Your task to perform on an android device: Open the Cleartrip app, I am planning to create a Solo trip plan to Honolulu, Hawaii from Jan. 24, 2024 to Jan. 29, 2024 so I want to Find flights from Detroit to Honolulu, Hawaii for the same date for business class.
Image 0: 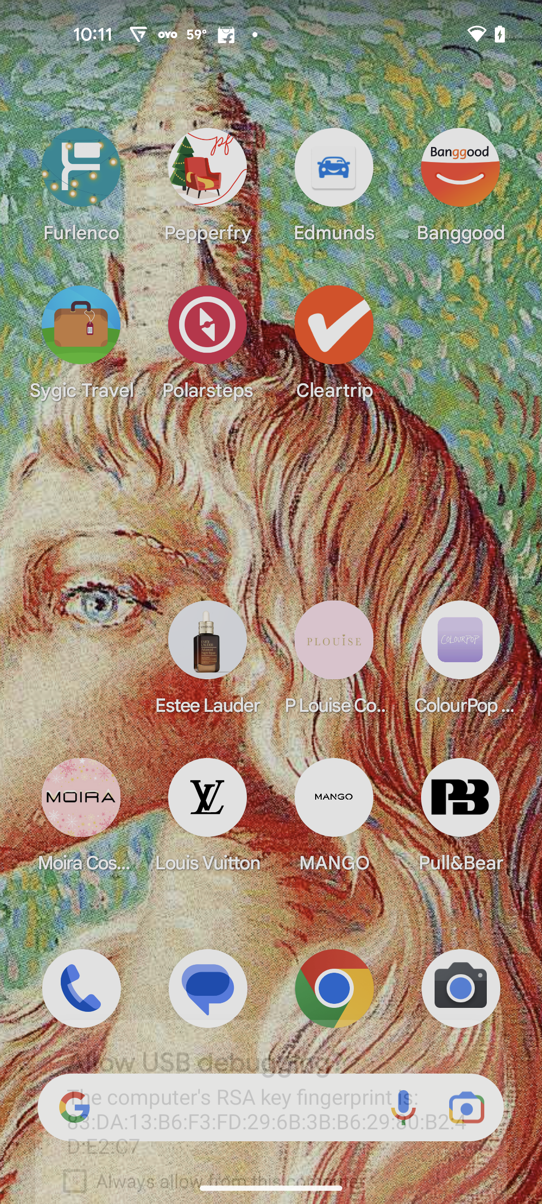
Open the Cleartrip app
Step 0: open app "Cleartrip"
Image 1: 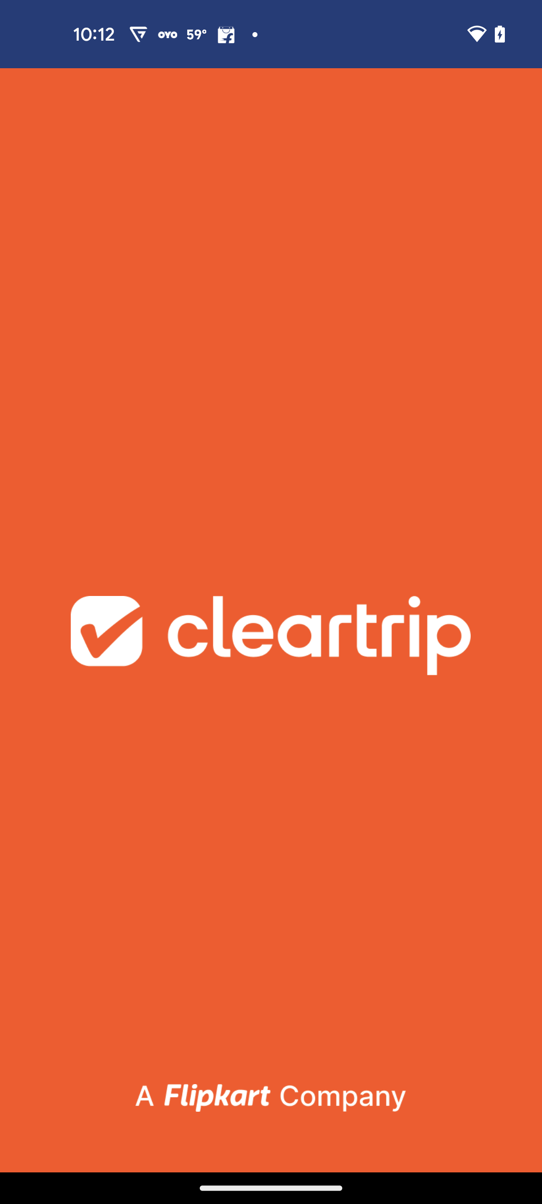
Open the Cleartrip app
Step 1: wait
Image 2: 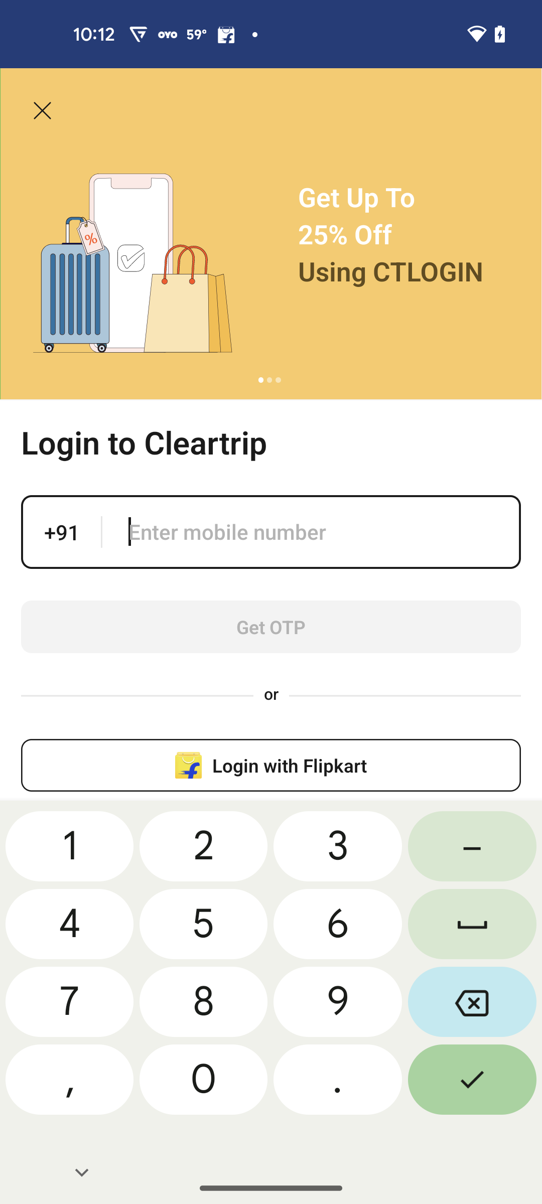
Click on the Close icon
Step 2: click (41, 112)
Image 3: 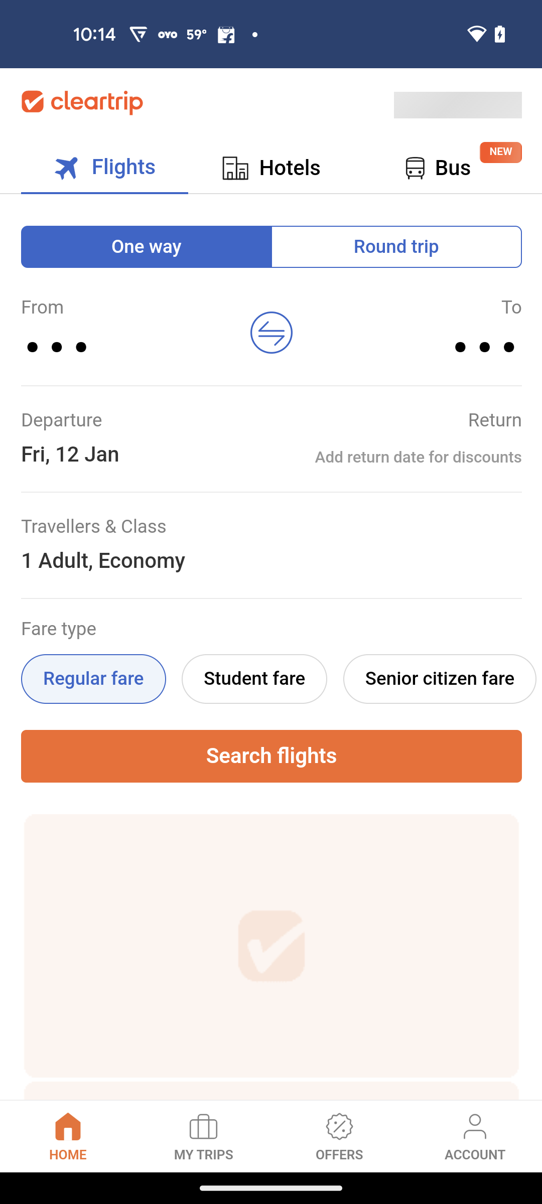
Click on the Close icon
Step 3: wait
Image 4: 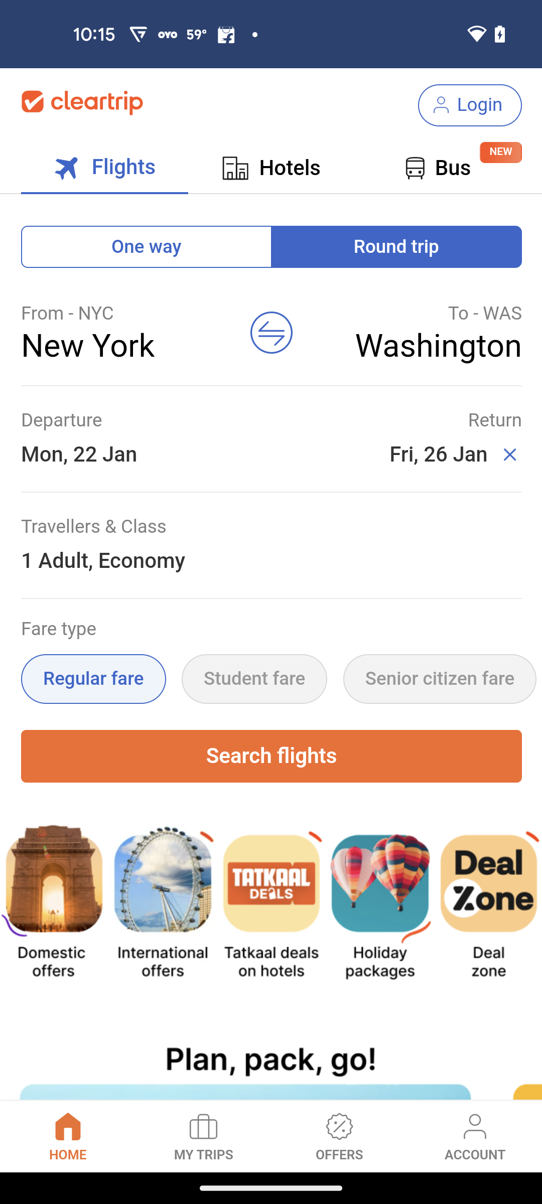
Click on the Departure city section
Step 4: click (120, 332)
Image 5: 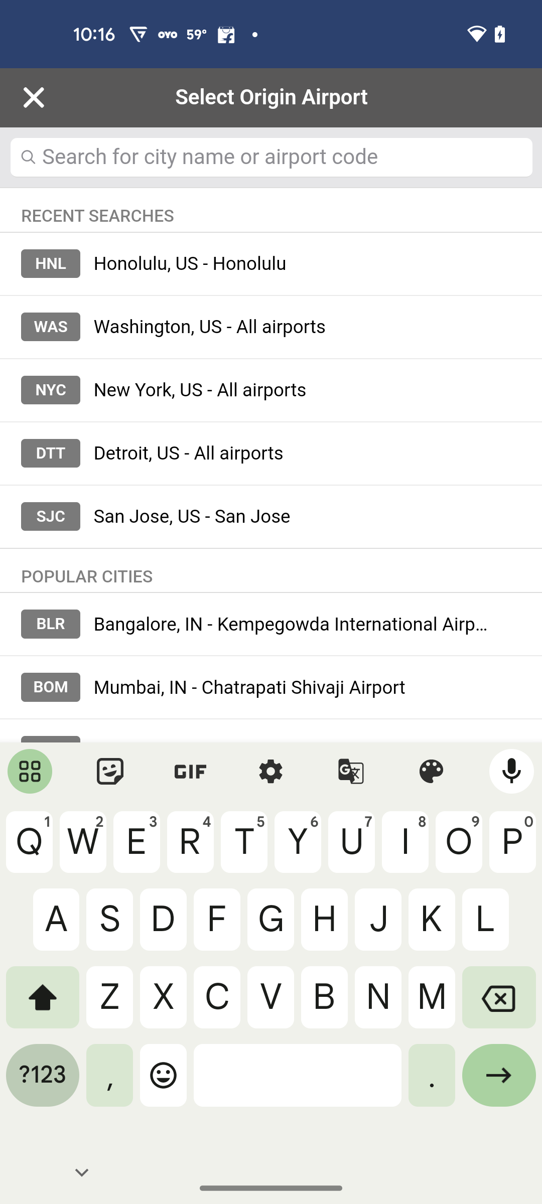
Search for Detroit city
Step 5: type "Detroit"
Image 6: 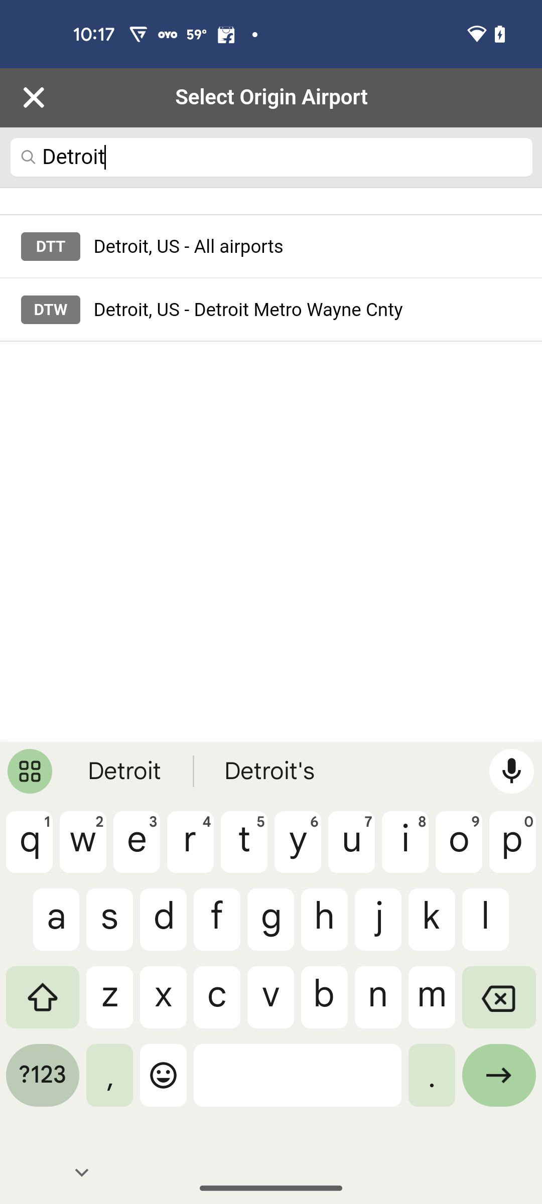
Click on the First search option
Step 6: click (146, 246)
Image 7: 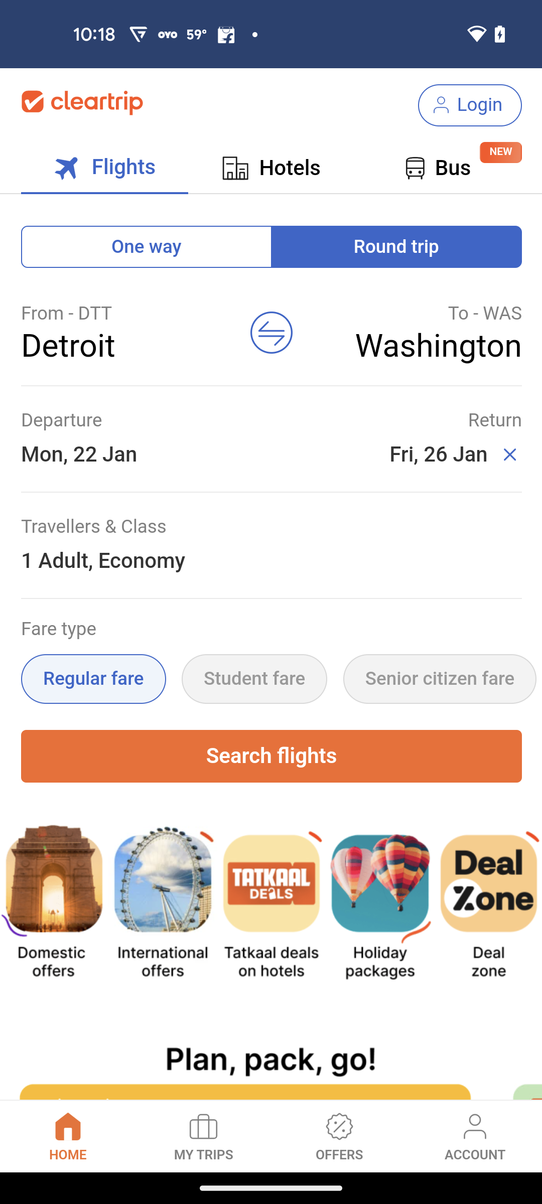
Click on the Arrival city section
Step 7: click (423, 332)
Image 8: 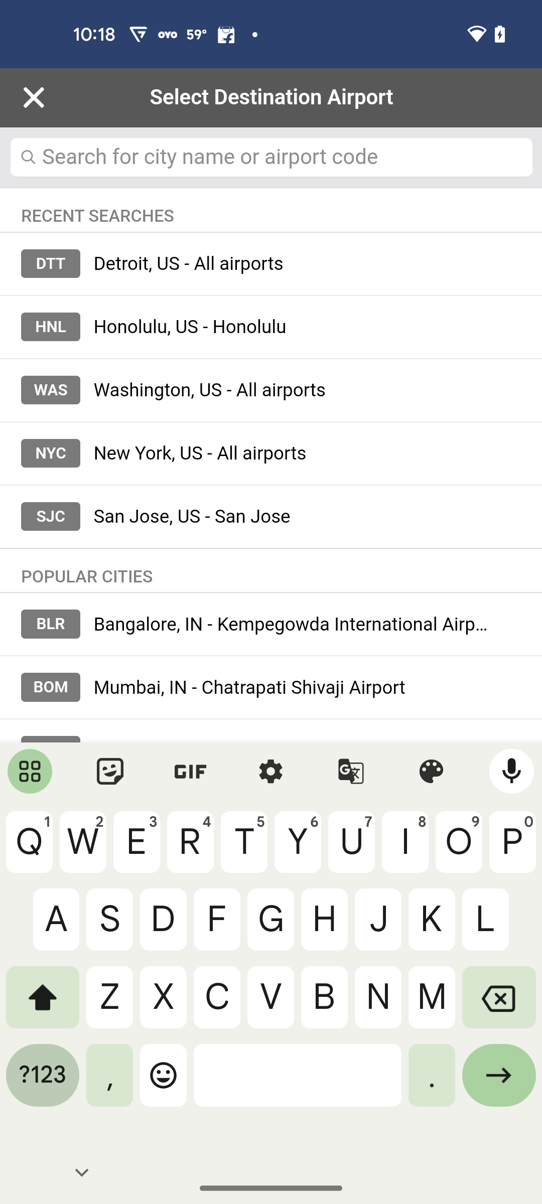
Search for Honolulu
Step 8: type "Honolulu"
Image 9: 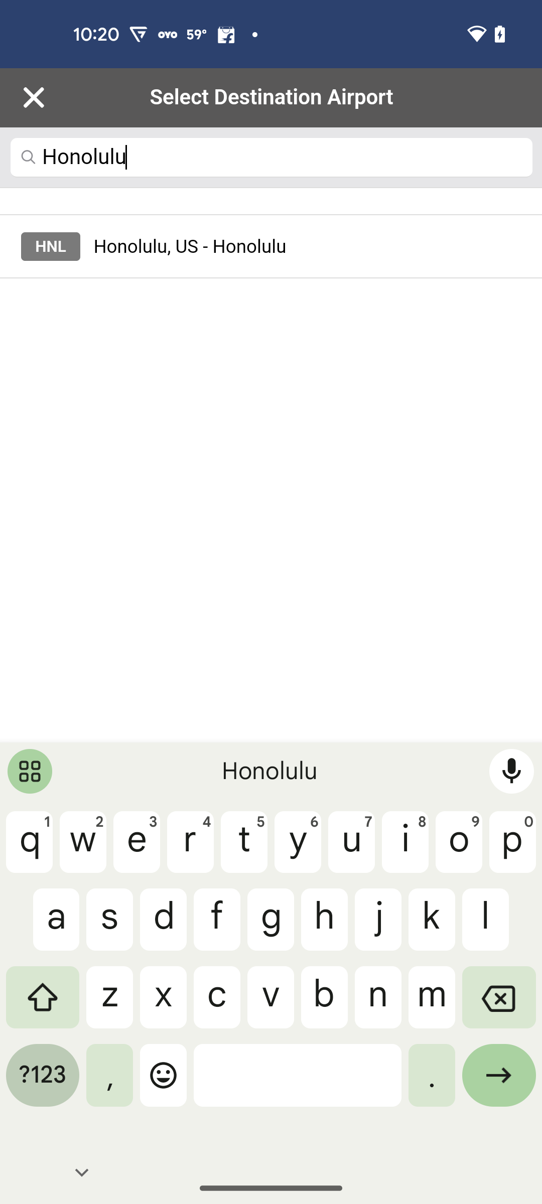
Select the first search result
Step 9: click (146, 246)
Image 10: 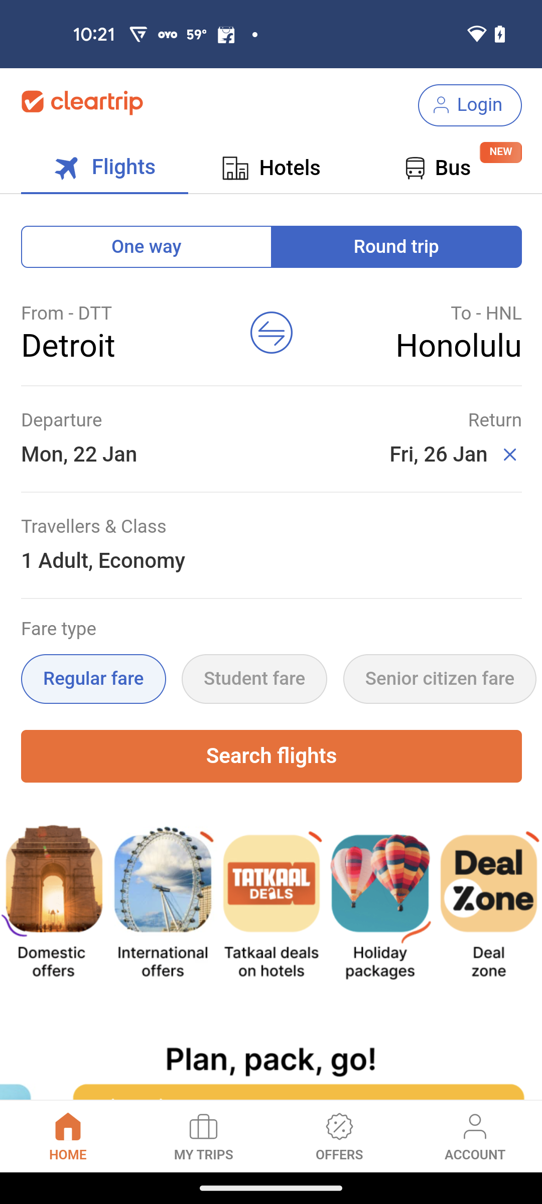
Click on the Departure date section
Step 10: click (136, 438)
Image 11: 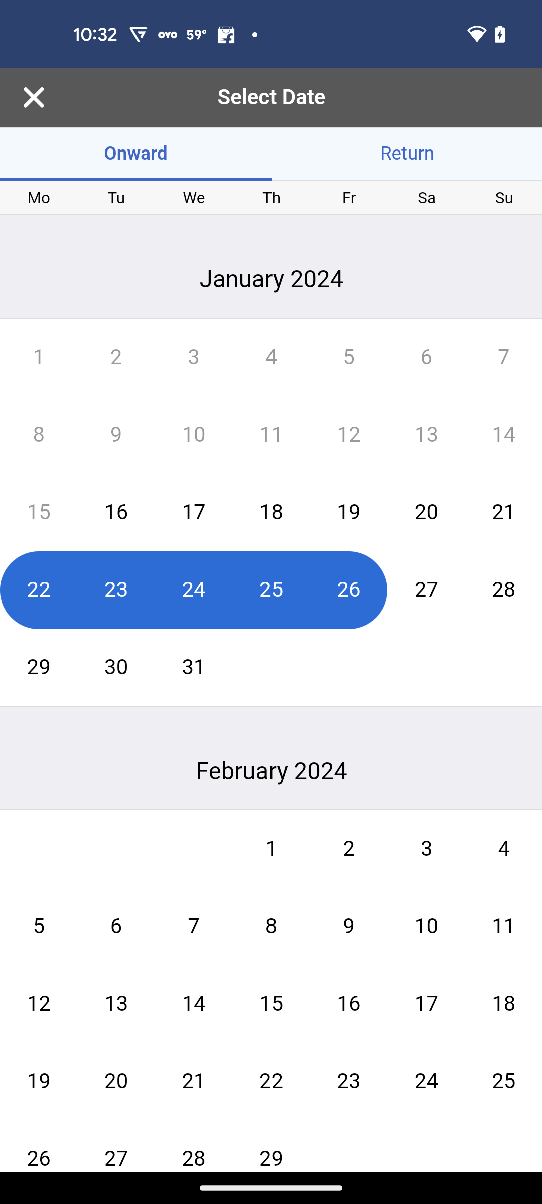
Select the Departure Date Jan. 24, 2024
Step 11: click (193, 590)
Image 12: 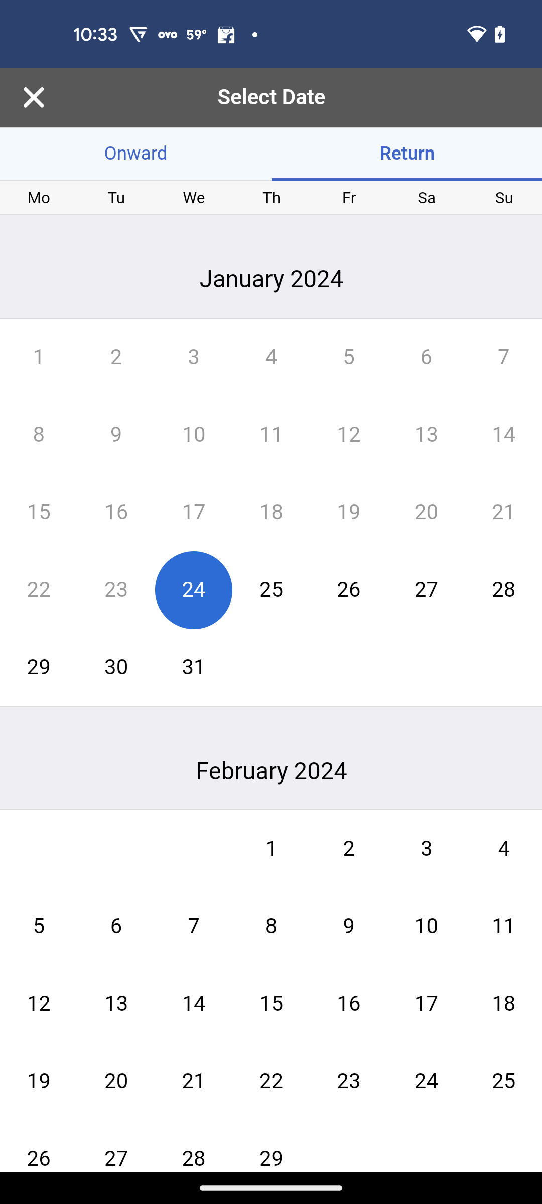
Select the Return Date Jan. 29, 2024
Step 12: click (39, 668)
Image 13: 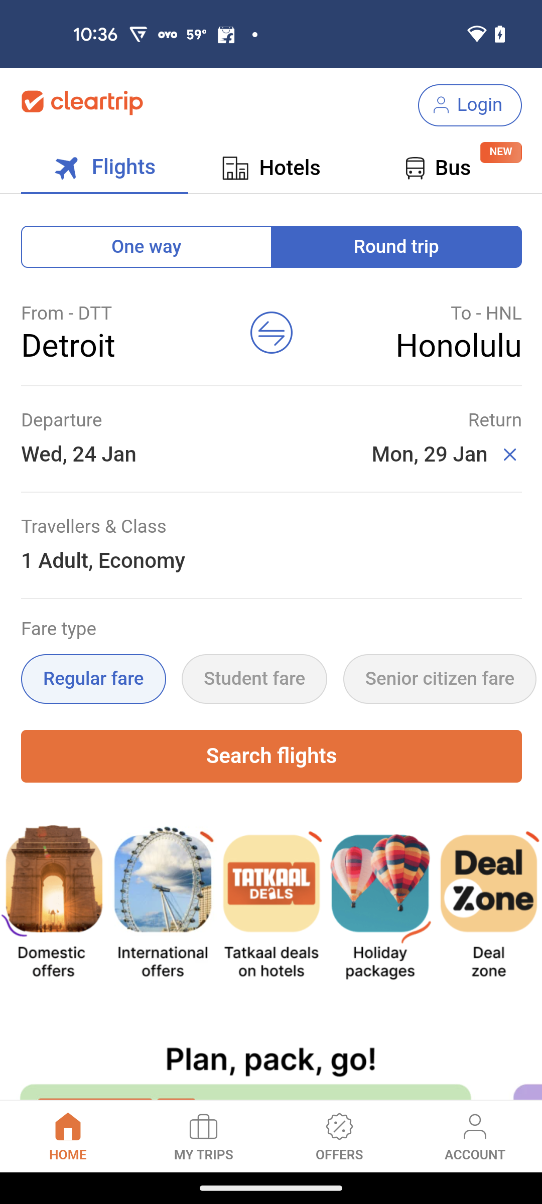
Click on the Travellers & Class section
Step 13: click (272, 546)
Image 14: 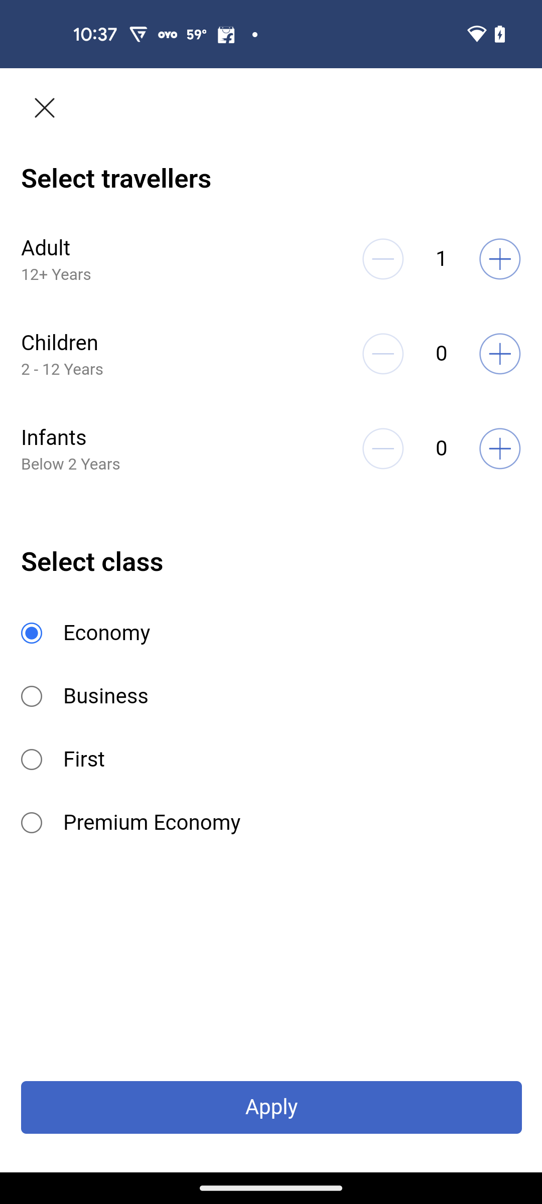
Select the Business Class
Step 14: click (272, 659)
Image 15: 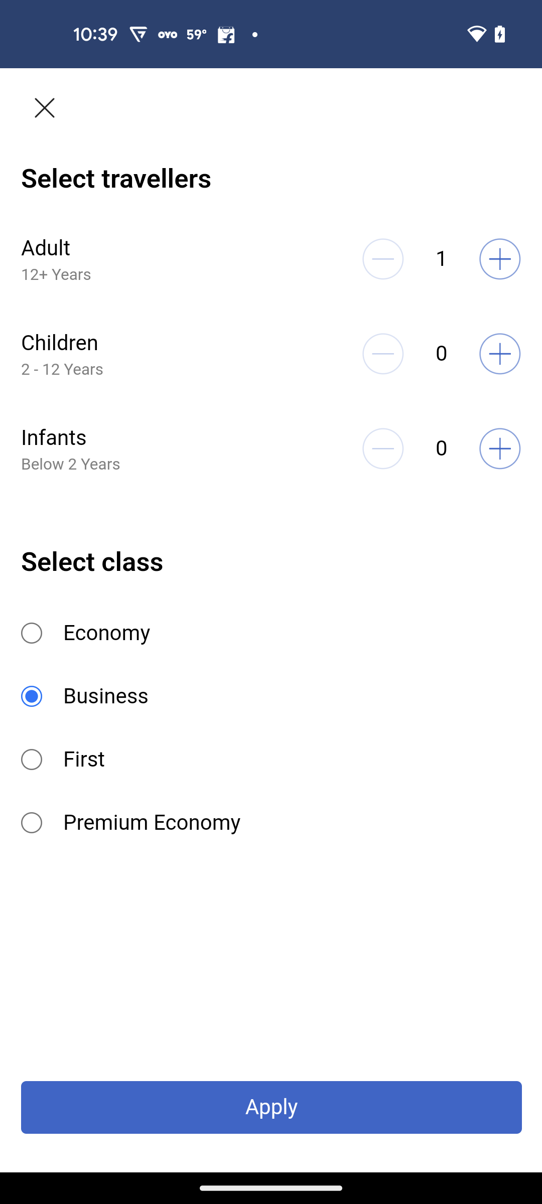
Click on the Apply button
Step 15: click (272, 1107)
Image 17: 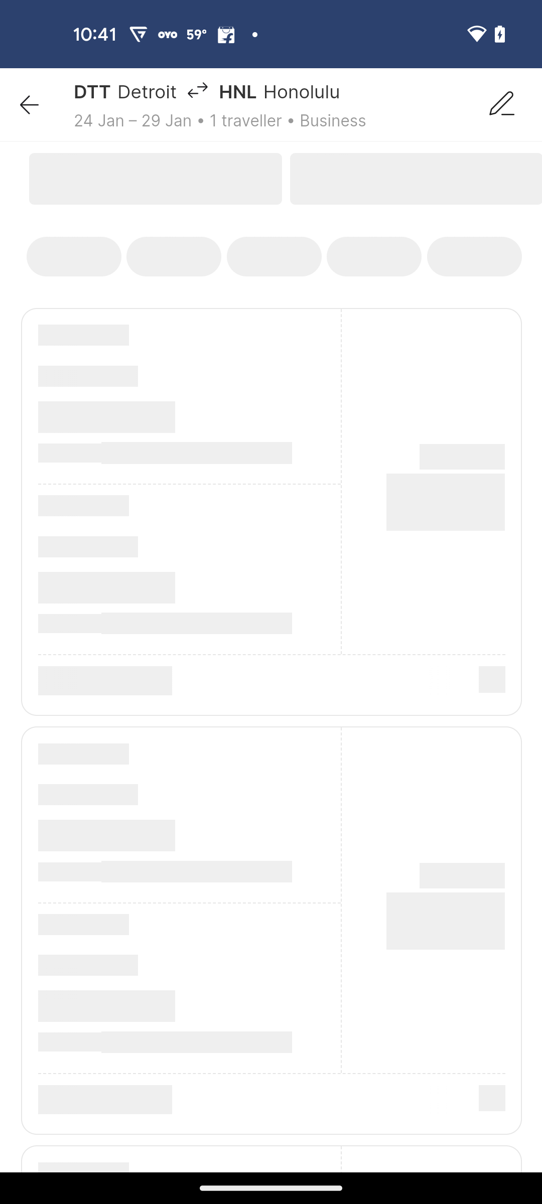
Click on the Search Flights button
Step 17: wait